Your task to perform on an android device: I want to edit a document.
Image 0: 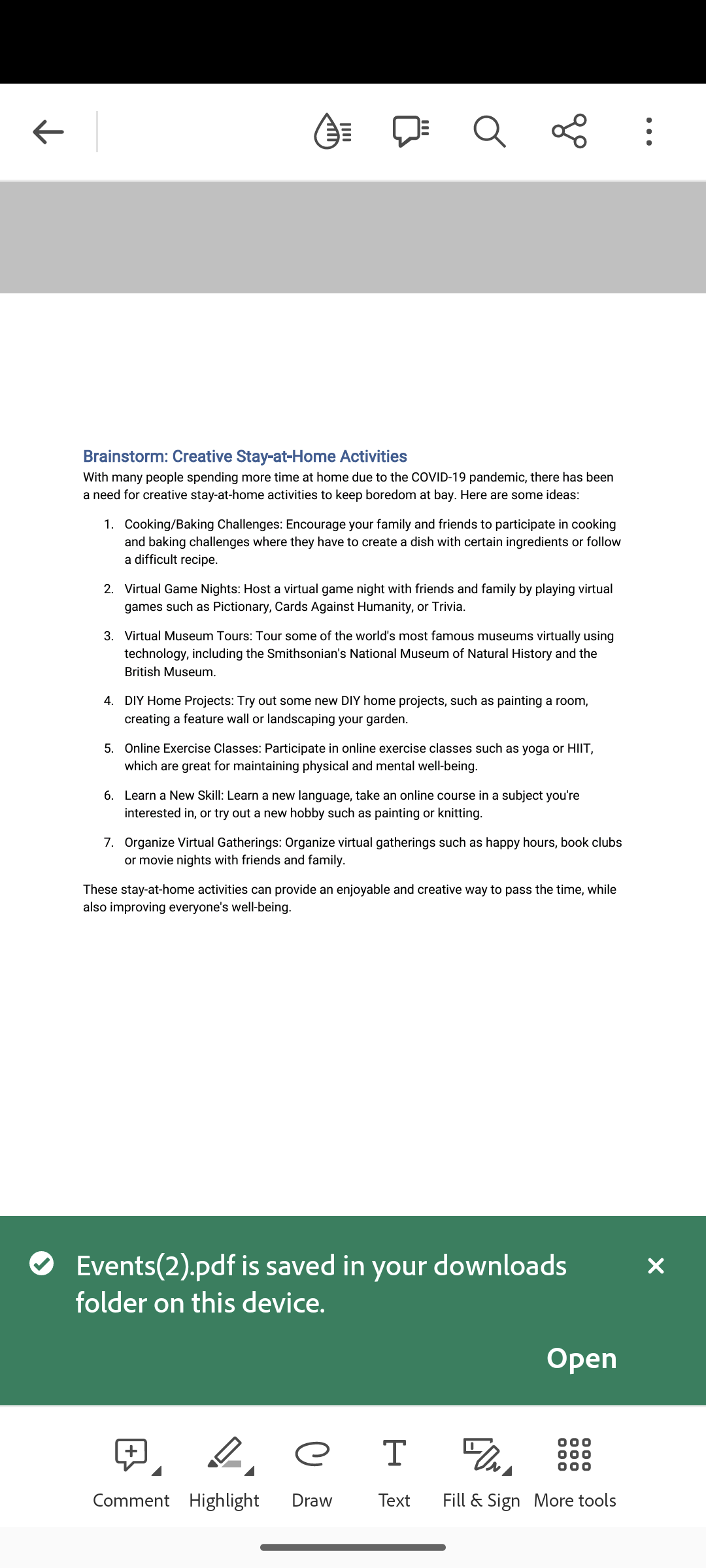
Click on the text icon on the bottom of the screen.
Step 0: click (394, 1467)
Image 1: 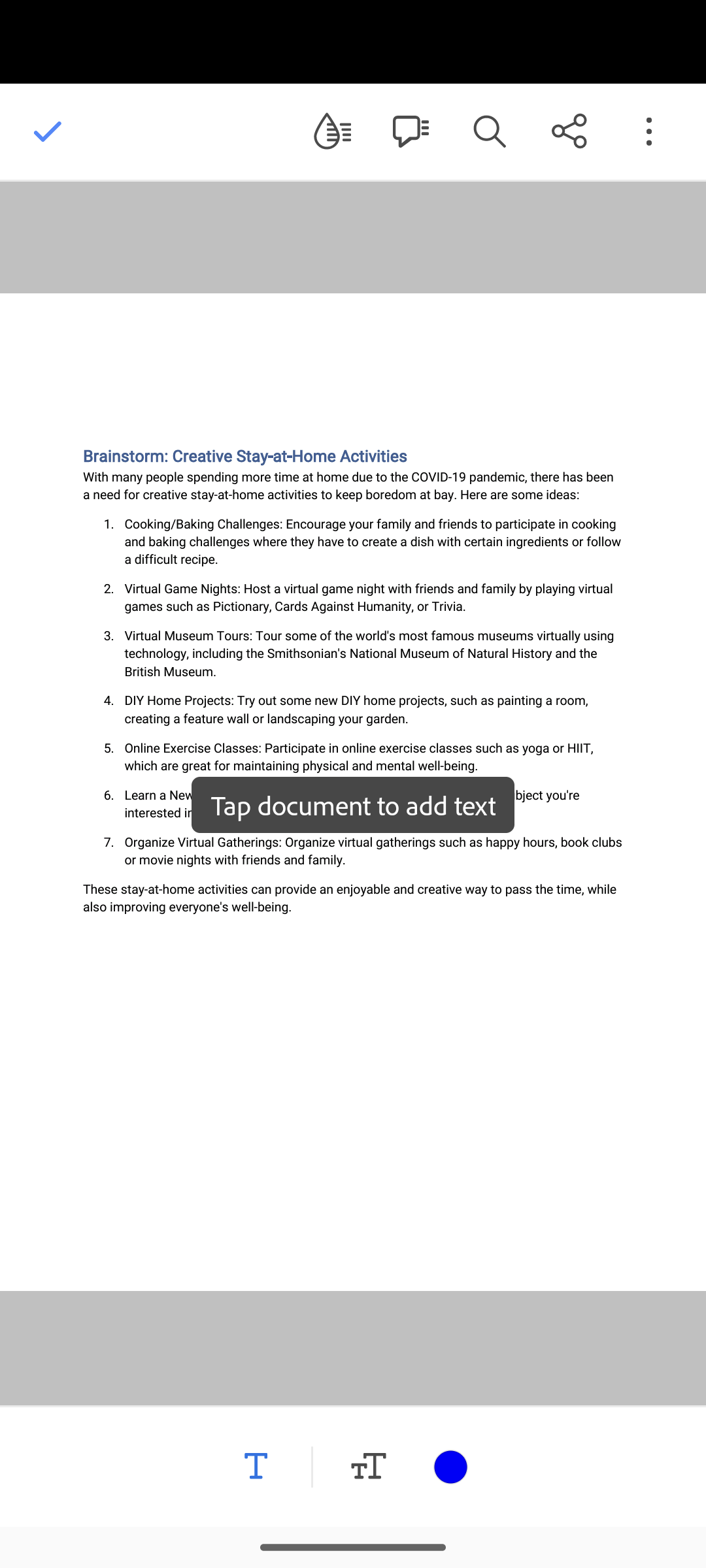
Click on the text icon on the bottom of the screen.
Step 1: wait
Image 2: 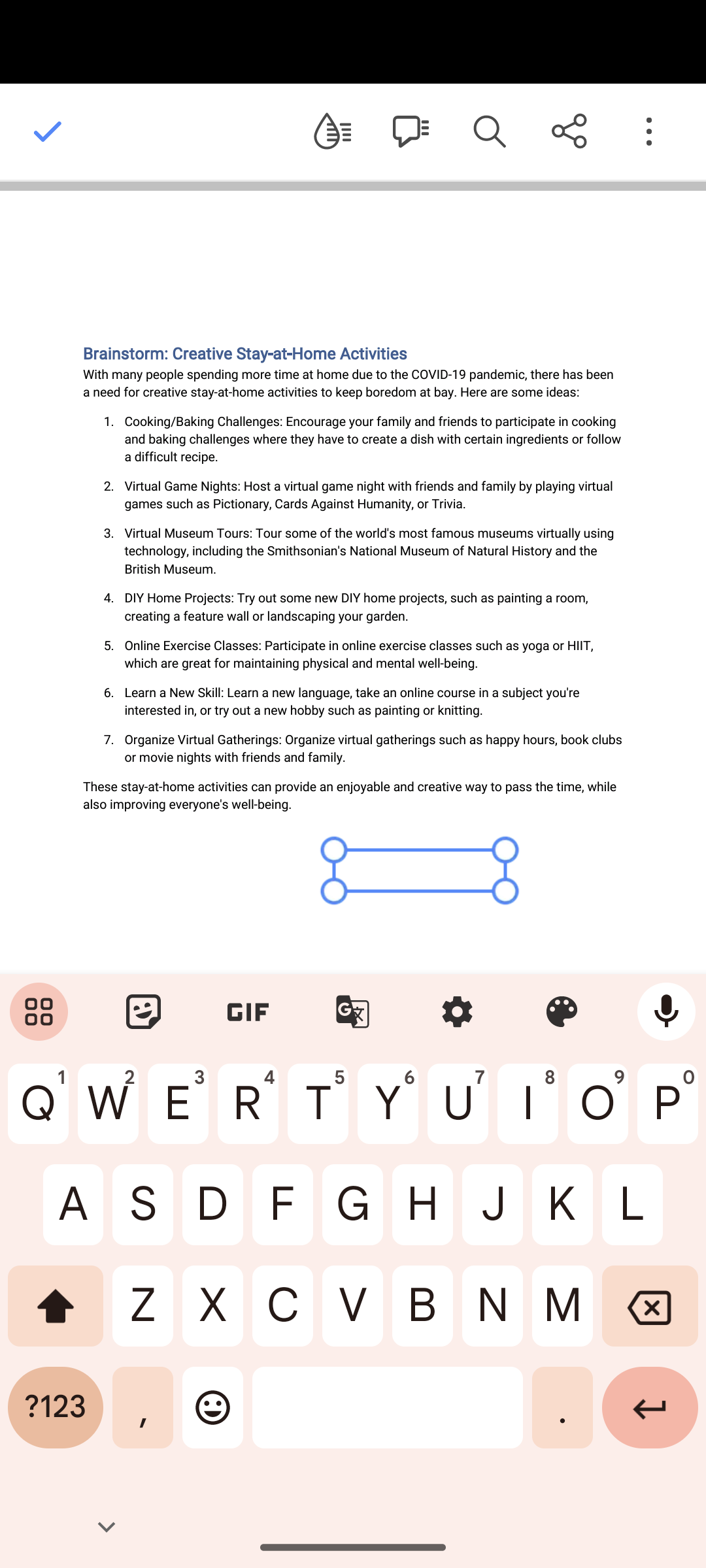
Type Furniture on the screen.
Step 2: type "Furniture"
Image 3: 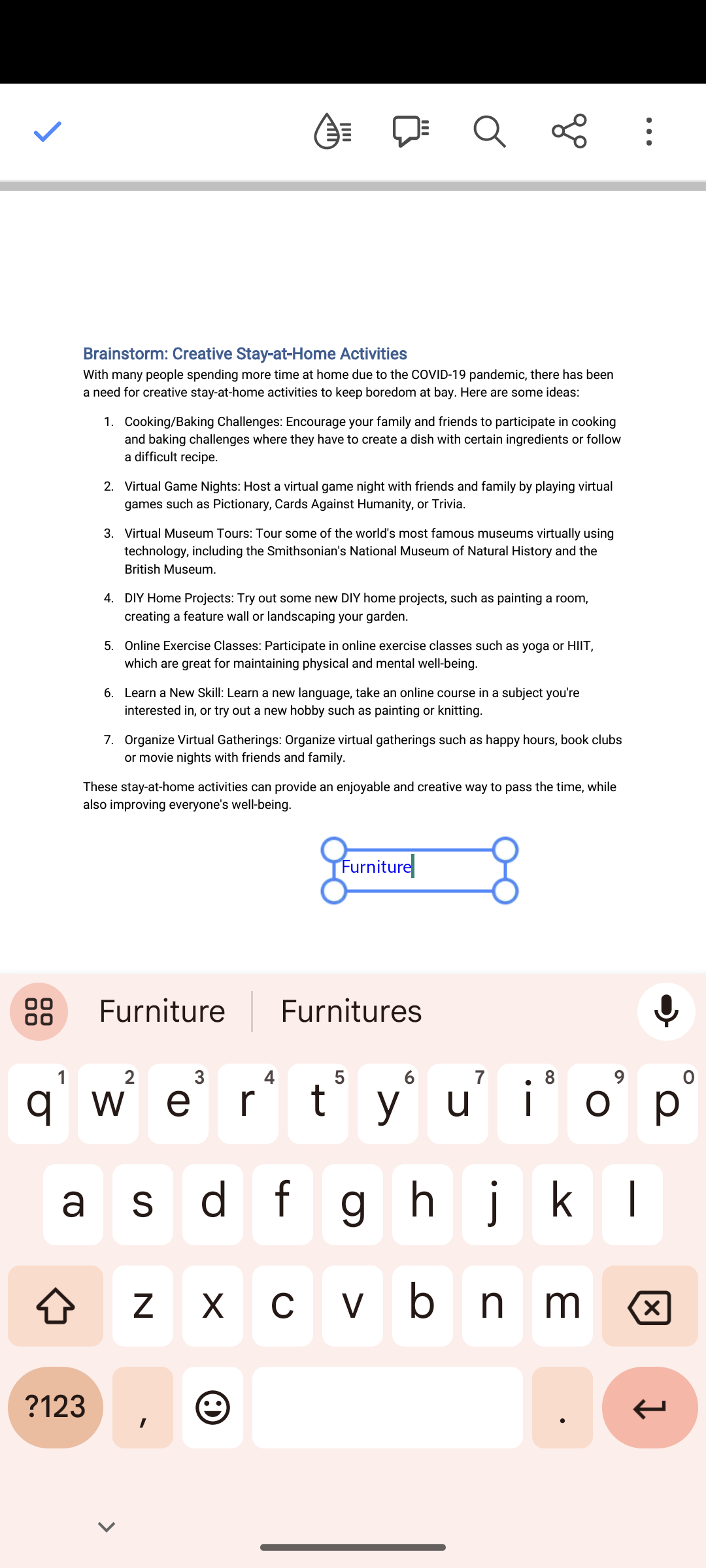
Click on the tick icon on the top left corner of the screen.
Step 3: click (48, 131)
Image 4: 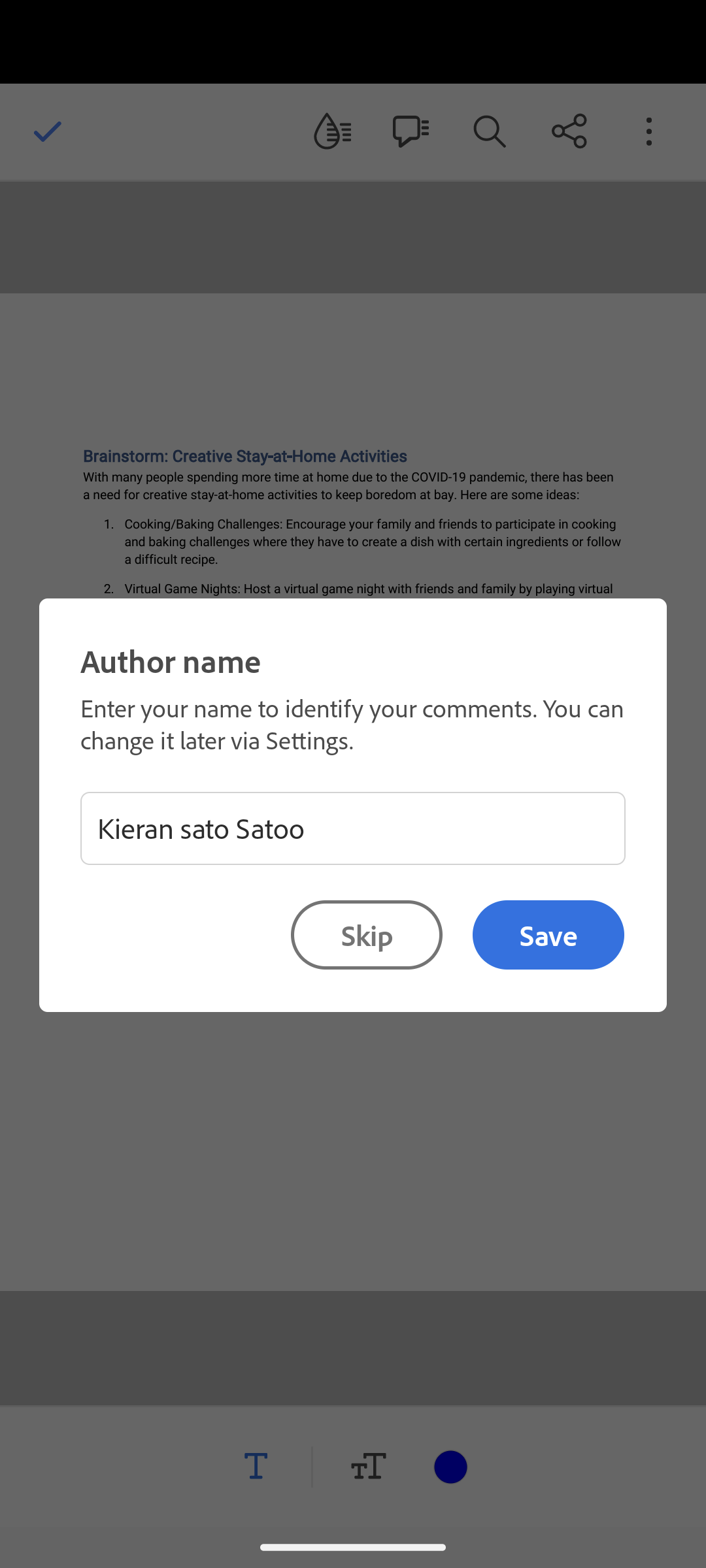
Click on the save option on the screen.
Step 4: click (548, 934)